Your task to perform on an android device: Open the Ticktick  app and add a due date of october 13th 2023 for microsoft training update  Task.
Image 0: 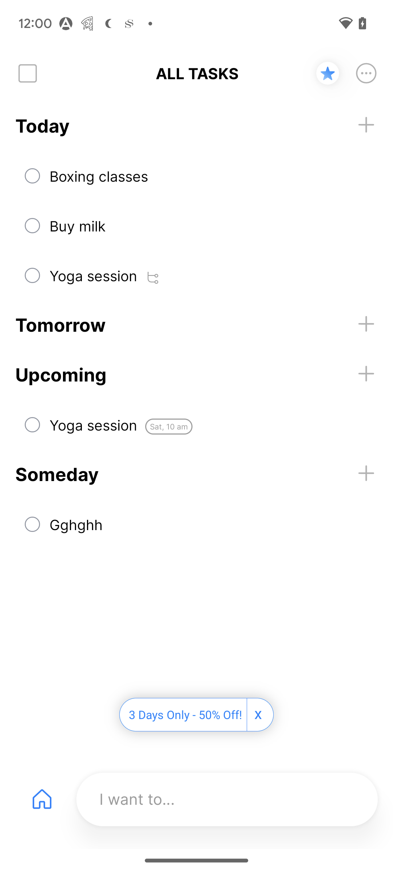
open Ticktick app
Step 0: open app "TickTick"
Image 1: 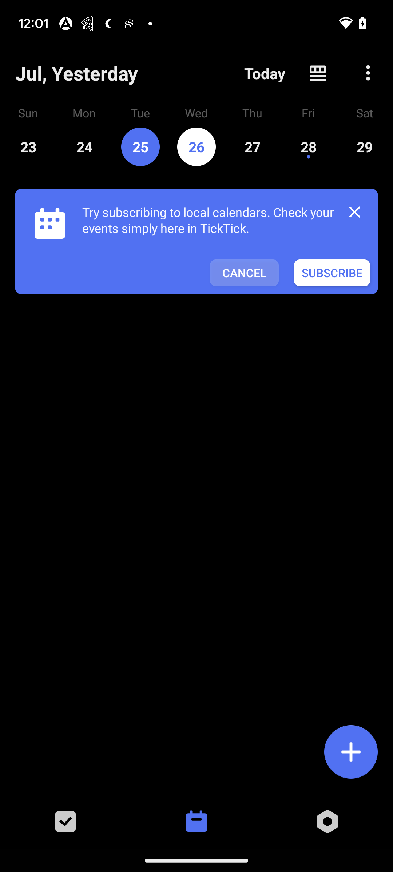
open Ticktick app
Step 1: wait
Image 2: 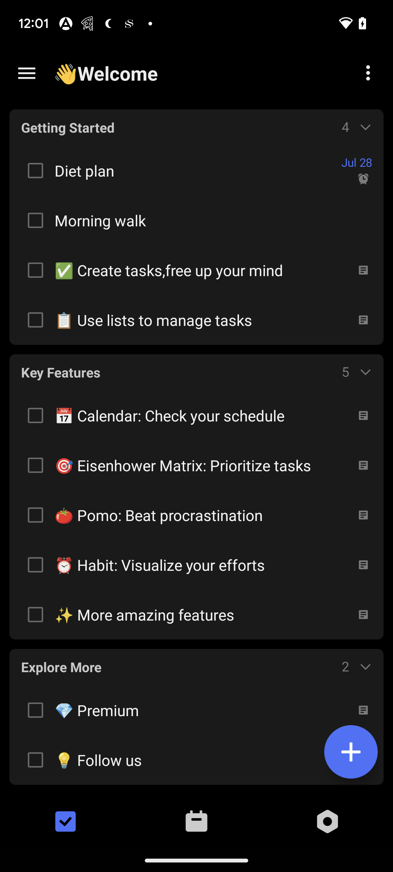
go to the three lines at the top right corner of the screen
Step 2: click (26, 73)
Image 3: 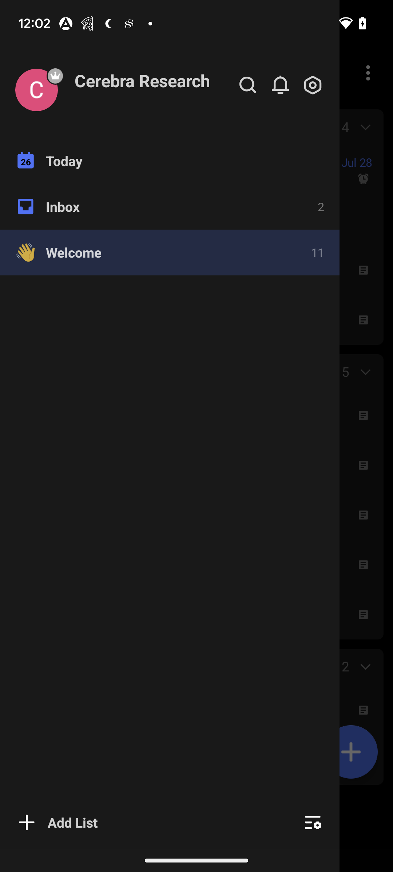
go to the inbox section
Step 3: click (174, 206)
Image 5: 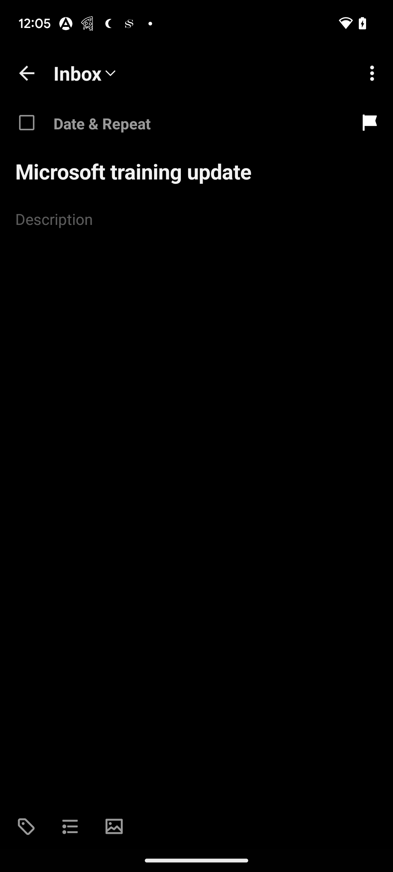
click on the date and repeat box
Step 5: click (102, 123)
Image 6: 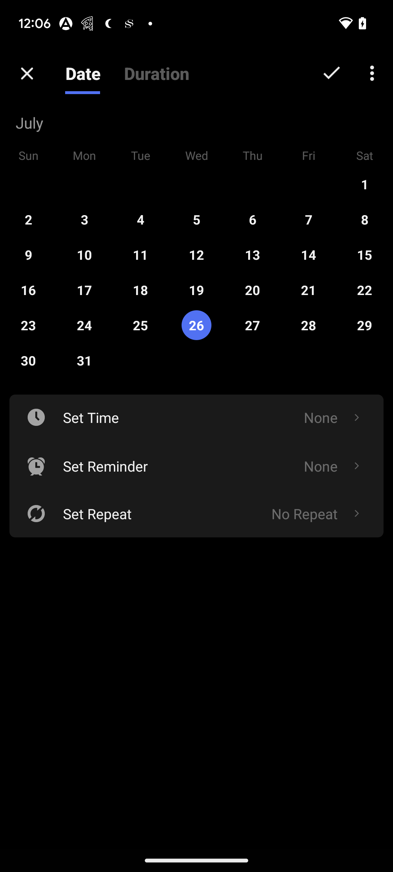
swipe right to left to view the calendar
Step 6: scroll right
Image 7: 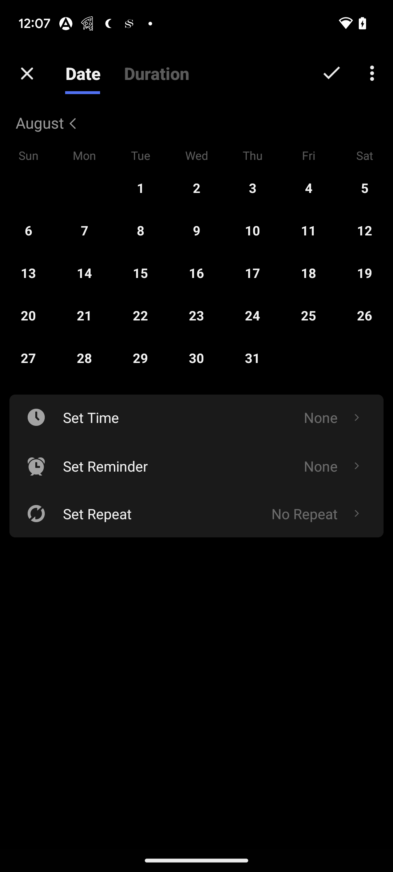
swipe right to left to view the calendar
Step 7: scroll right
Image 8: 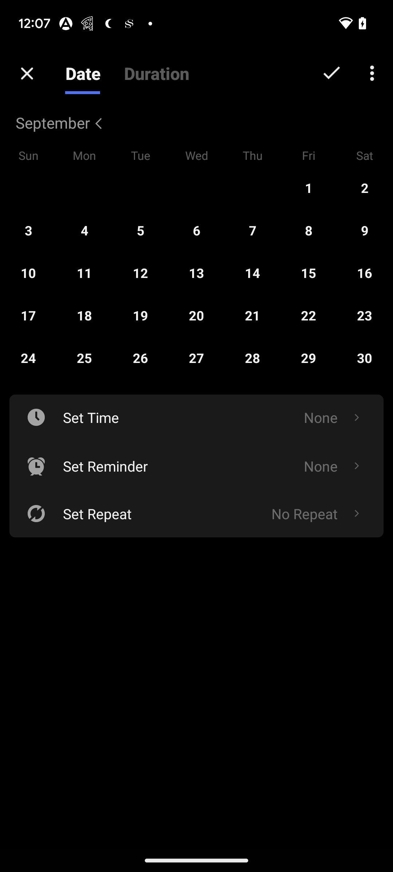
swipe right to left to view the calendar
Step 8: scroll right
Image 9: 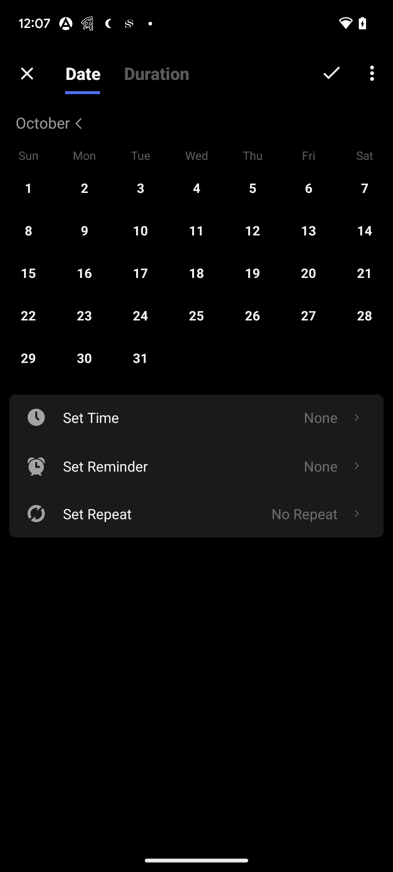
set the date 13th October 
Step 9: wait
Image 10: 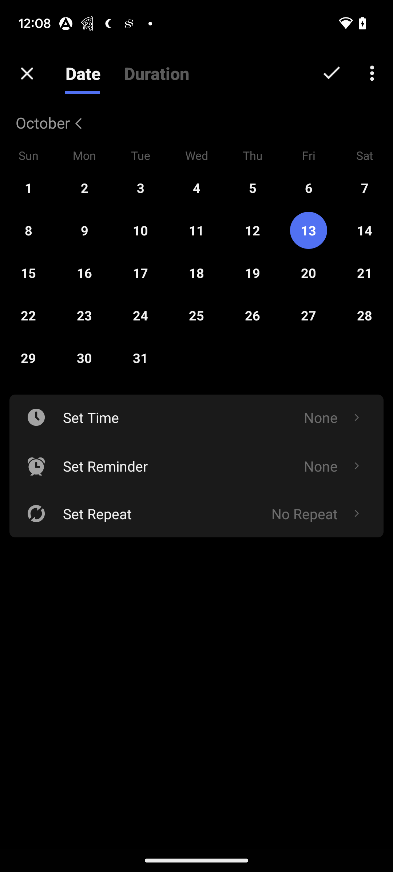
click on the tick icon at the top right corner of the screen
Step 10: click (332, 73)